Your task to perform on an android device: I want to watch the video of muesli with curd in the background
Image 0: 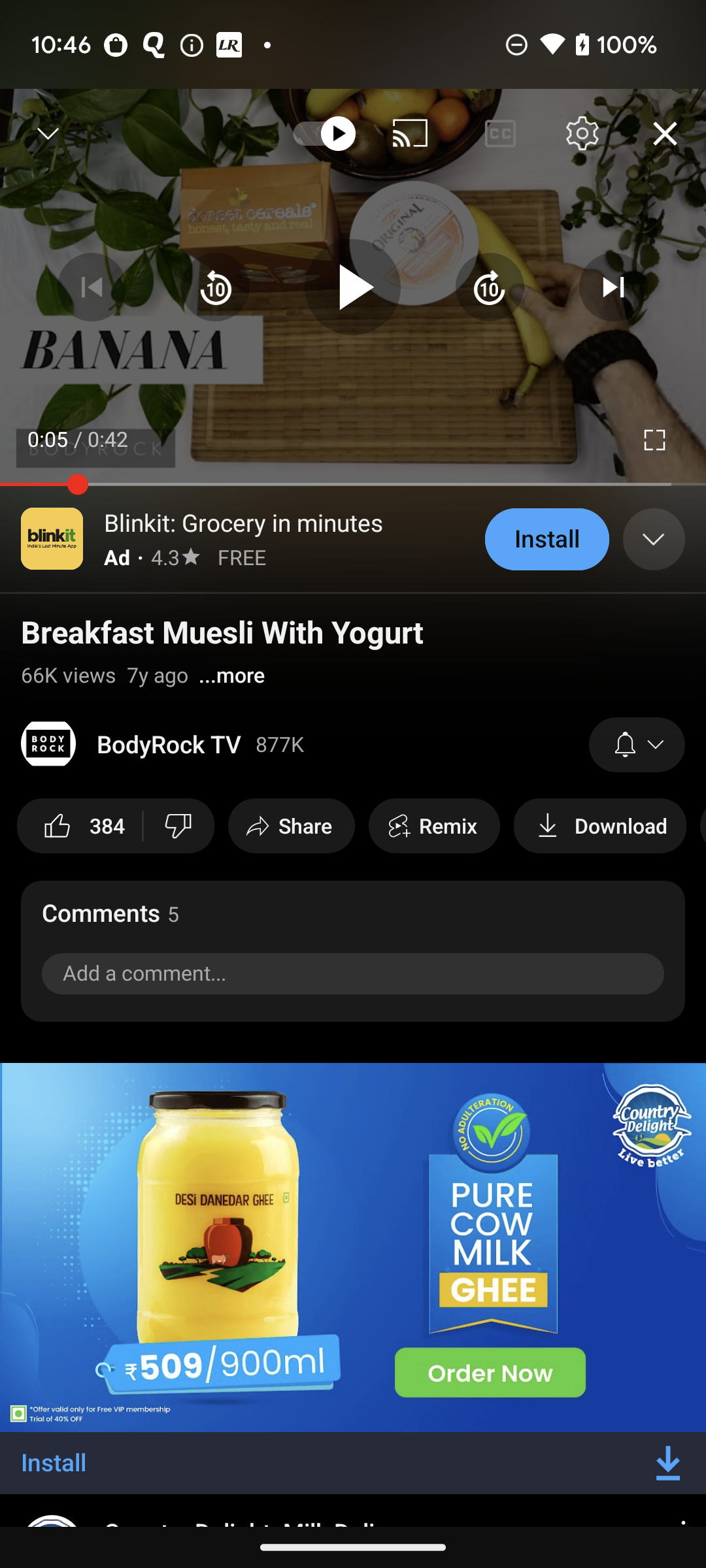
Click on the play icon button 
Step 0: click (352, 287)
Image 1: 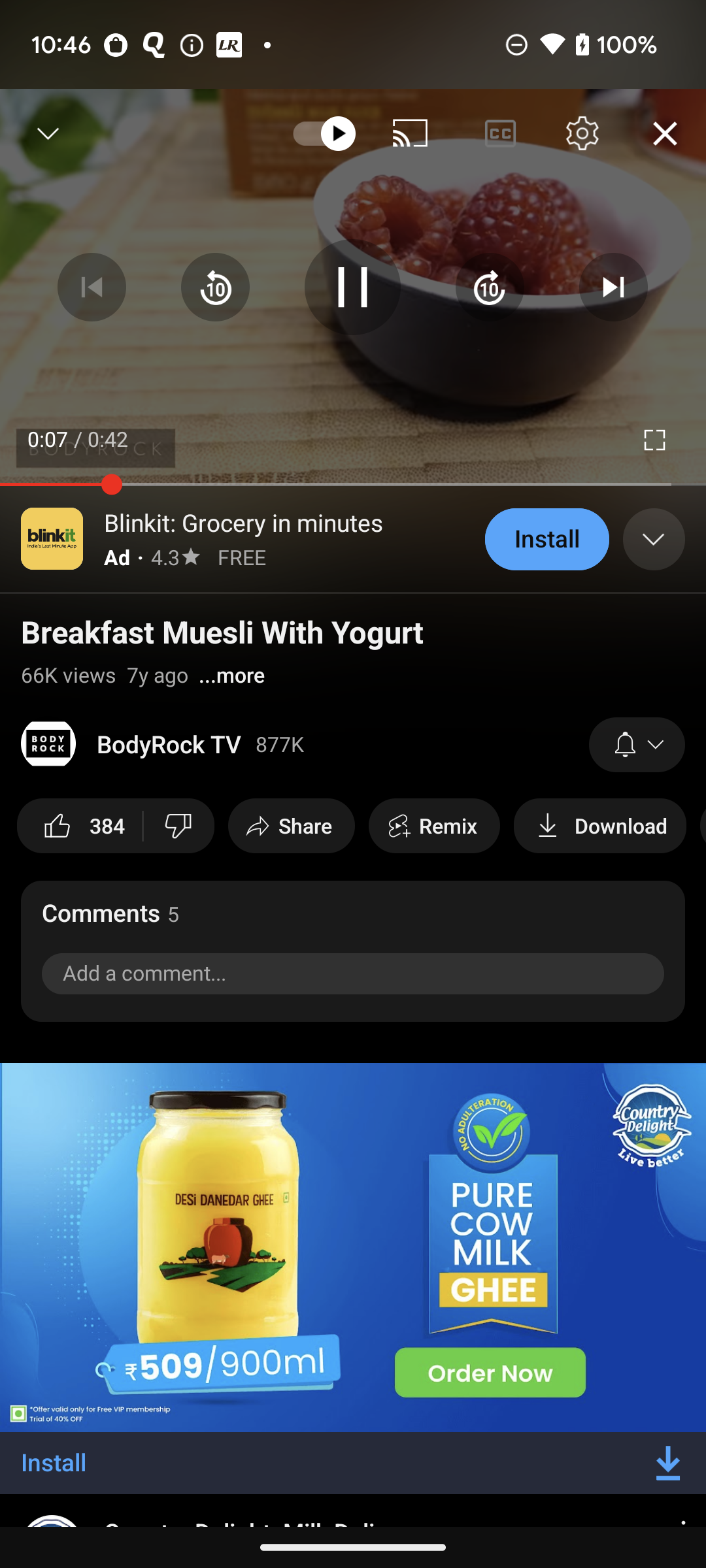
Go back to the screen 
Step 1: press back button
Image 2: 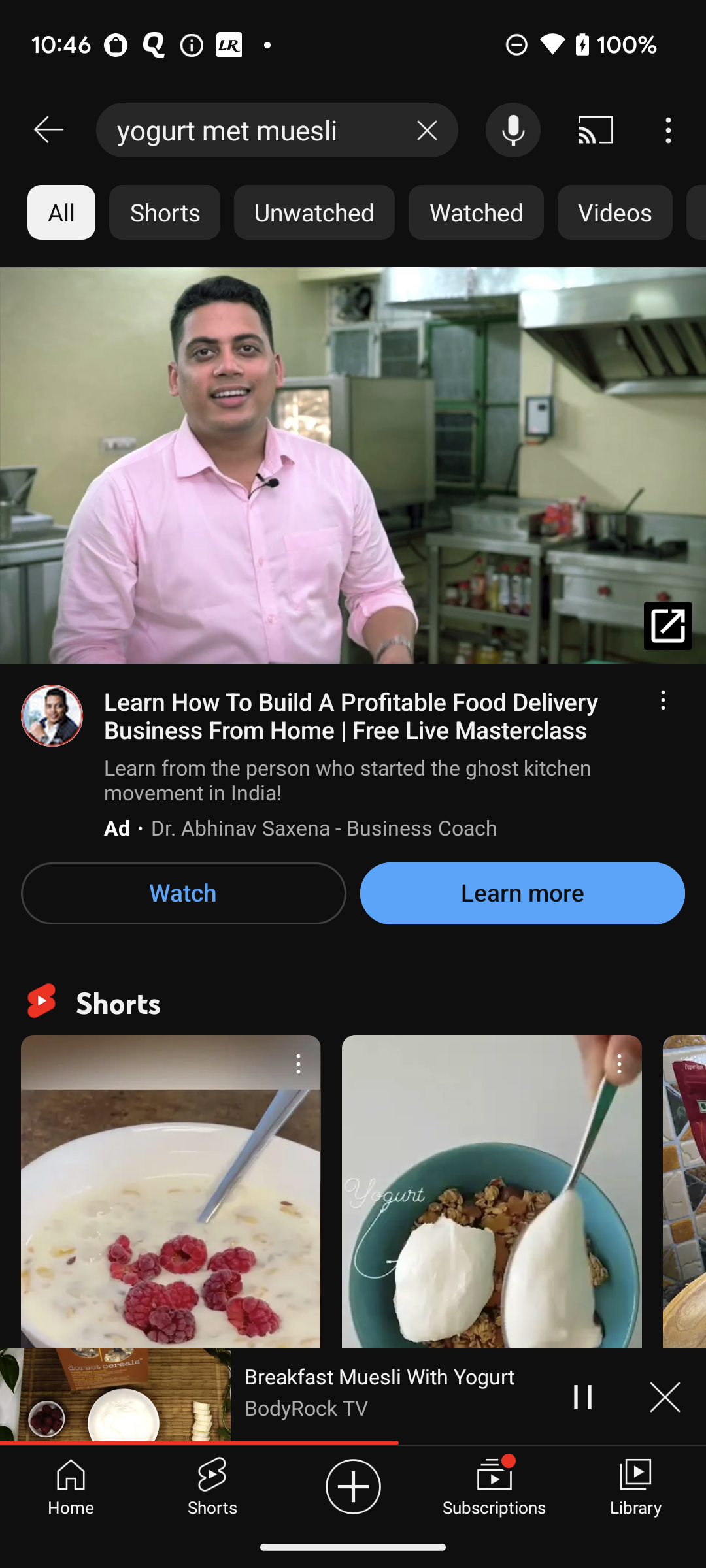
Scroll up to view the more videos
Step 2: scroll down
Image 3: 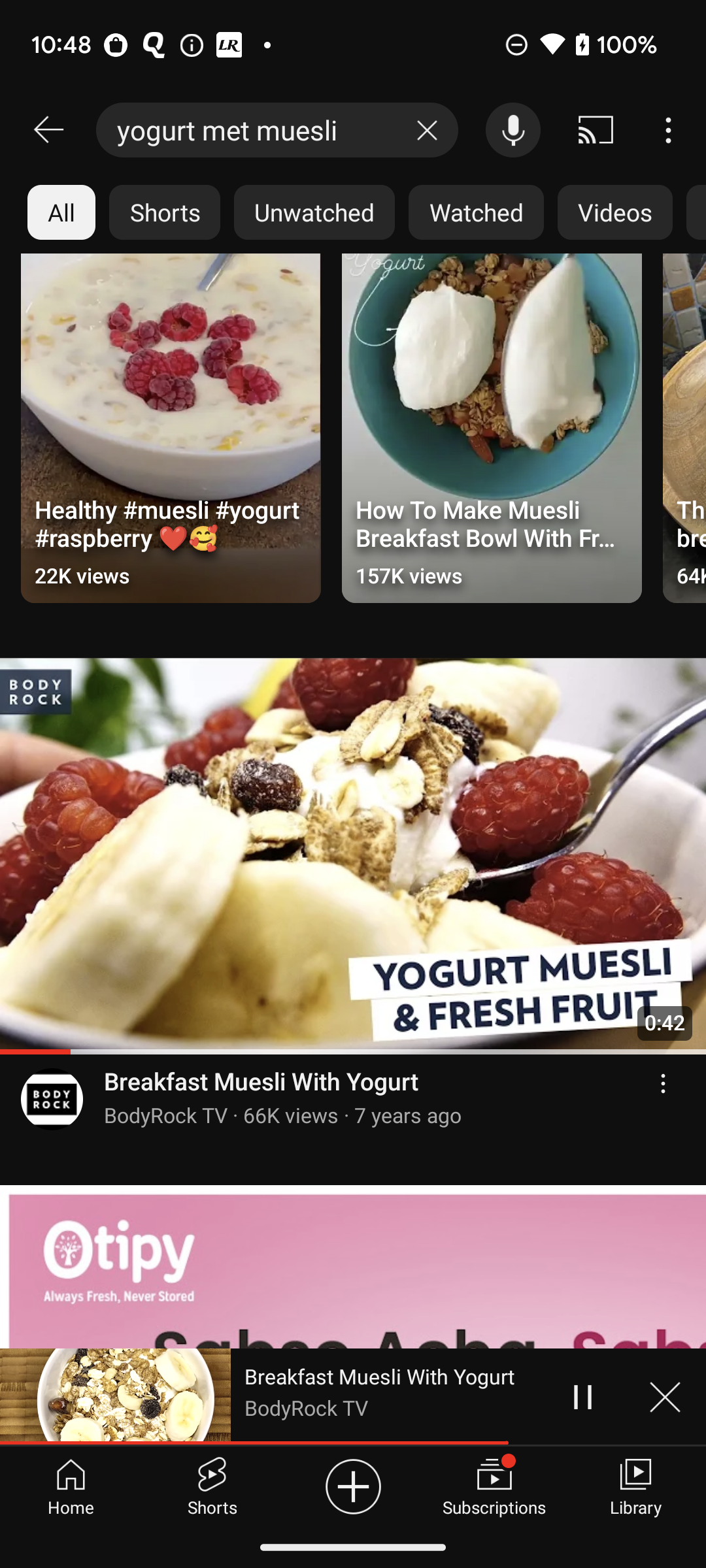
Scroll up to view the more videos
Step 3: scroll down